Your task to perform on an android device: I will add the sofa bed to my wishlist.
Image 0: 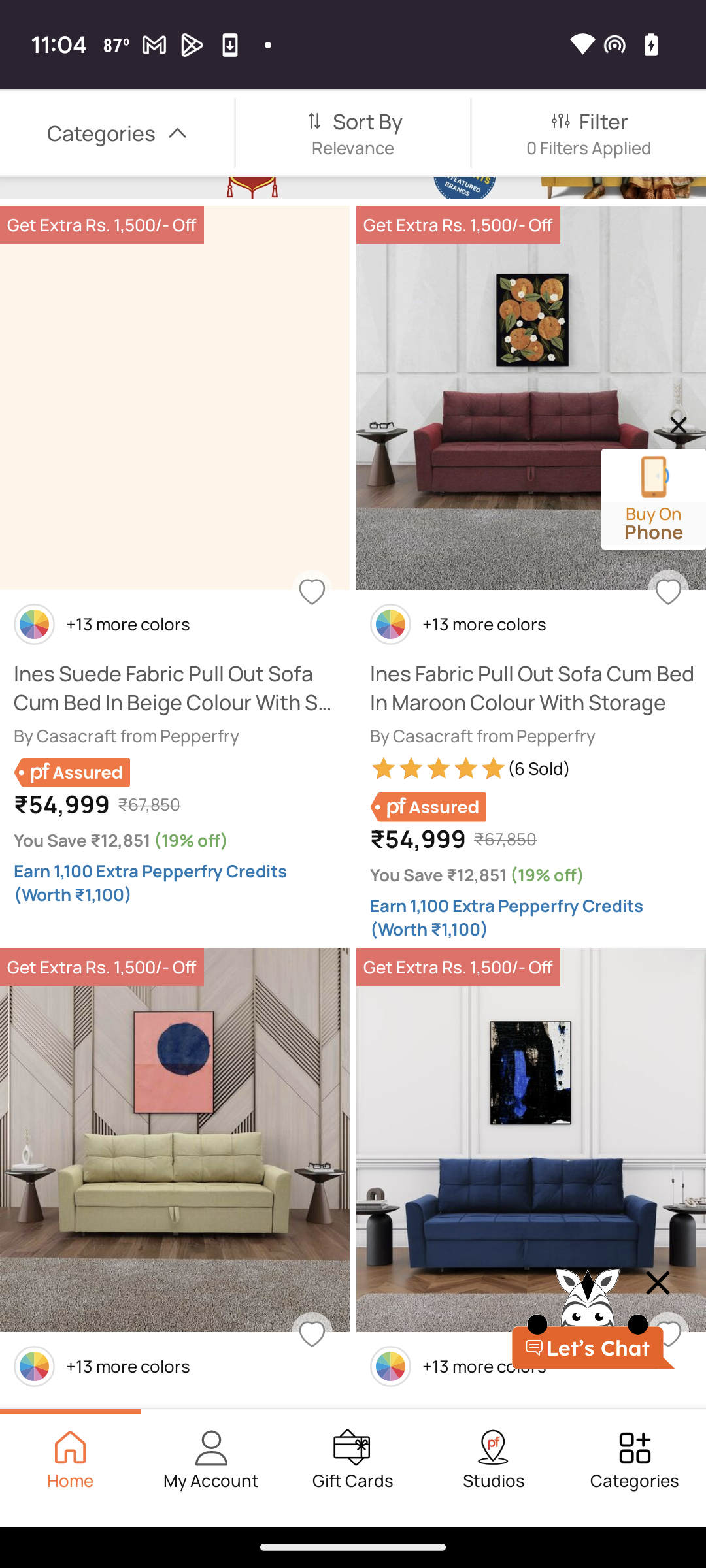
Click on the "Ines Fabric Pull Out Sofa Cum Bed"
Step 0: click (489, 416)
Image 1: 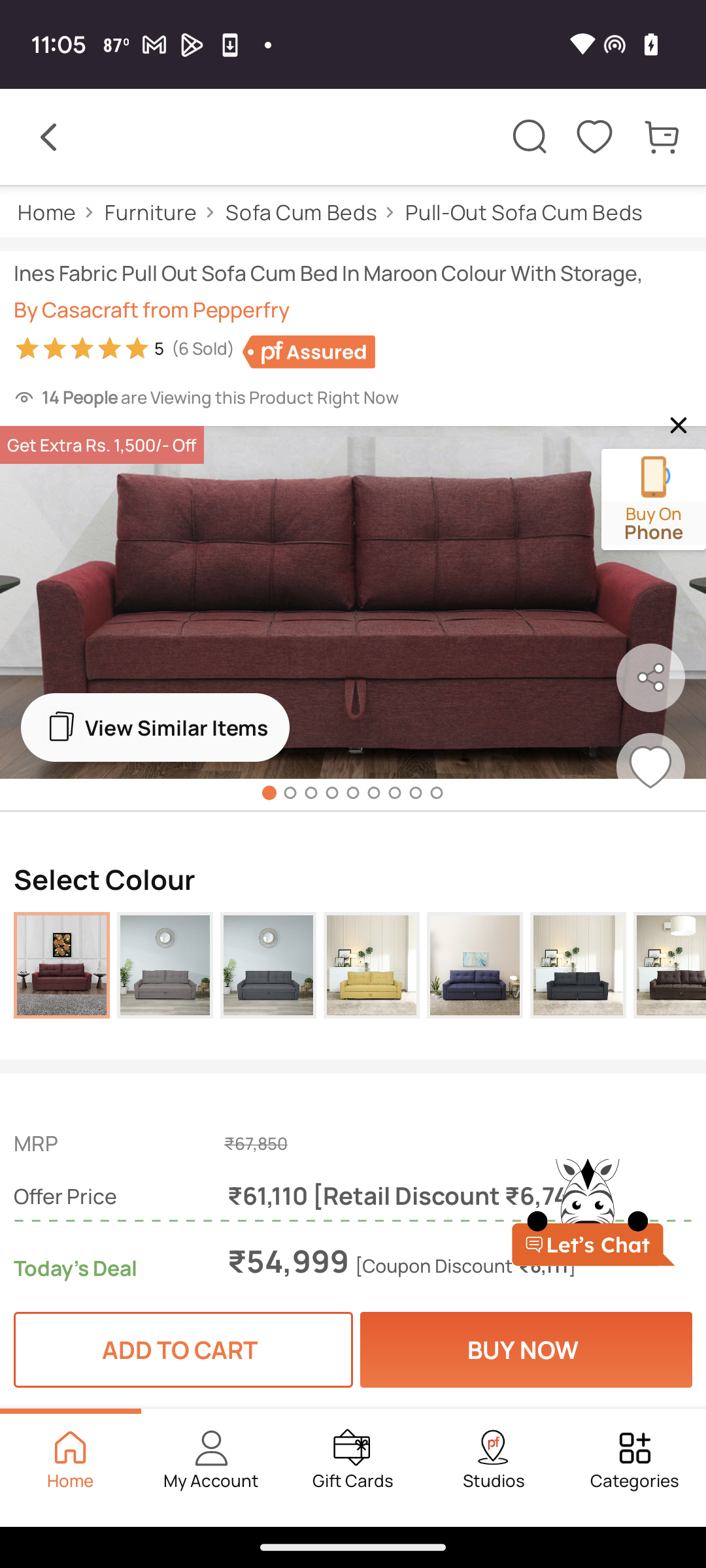
Click on the heart icon to wishlist.
Step 1: click (646, 765)